Your task to perform on an android device:  lost my old  hammer , so I want to purchase a new one  from the Top- Most Hardware   app I want to look for new one that carry this  Wokin Hammer Drill 650W/ 750 W  and view the products.
Image 0: 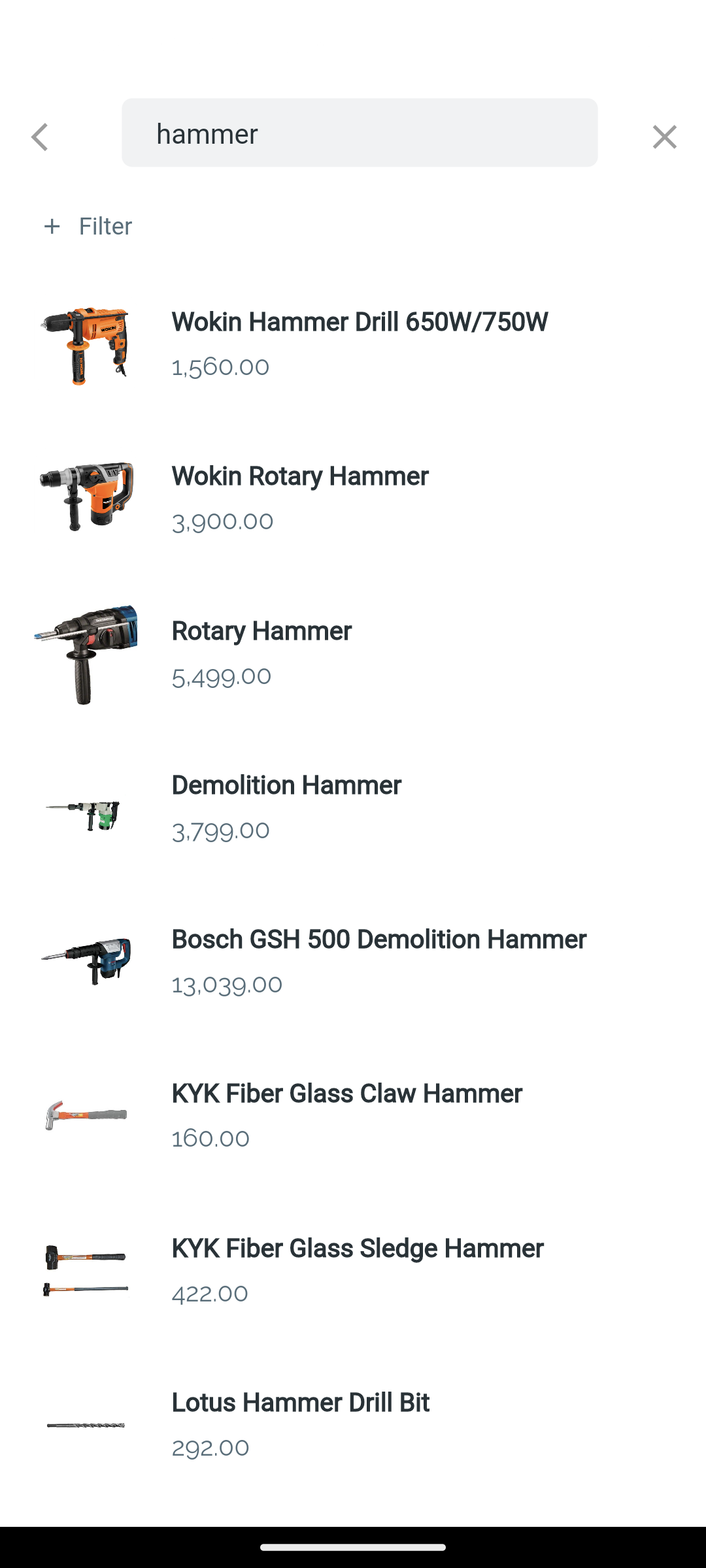
Click on the Wokin Hammer Drill 650W/750W
Step 0: click (353, 344)
Image 2: 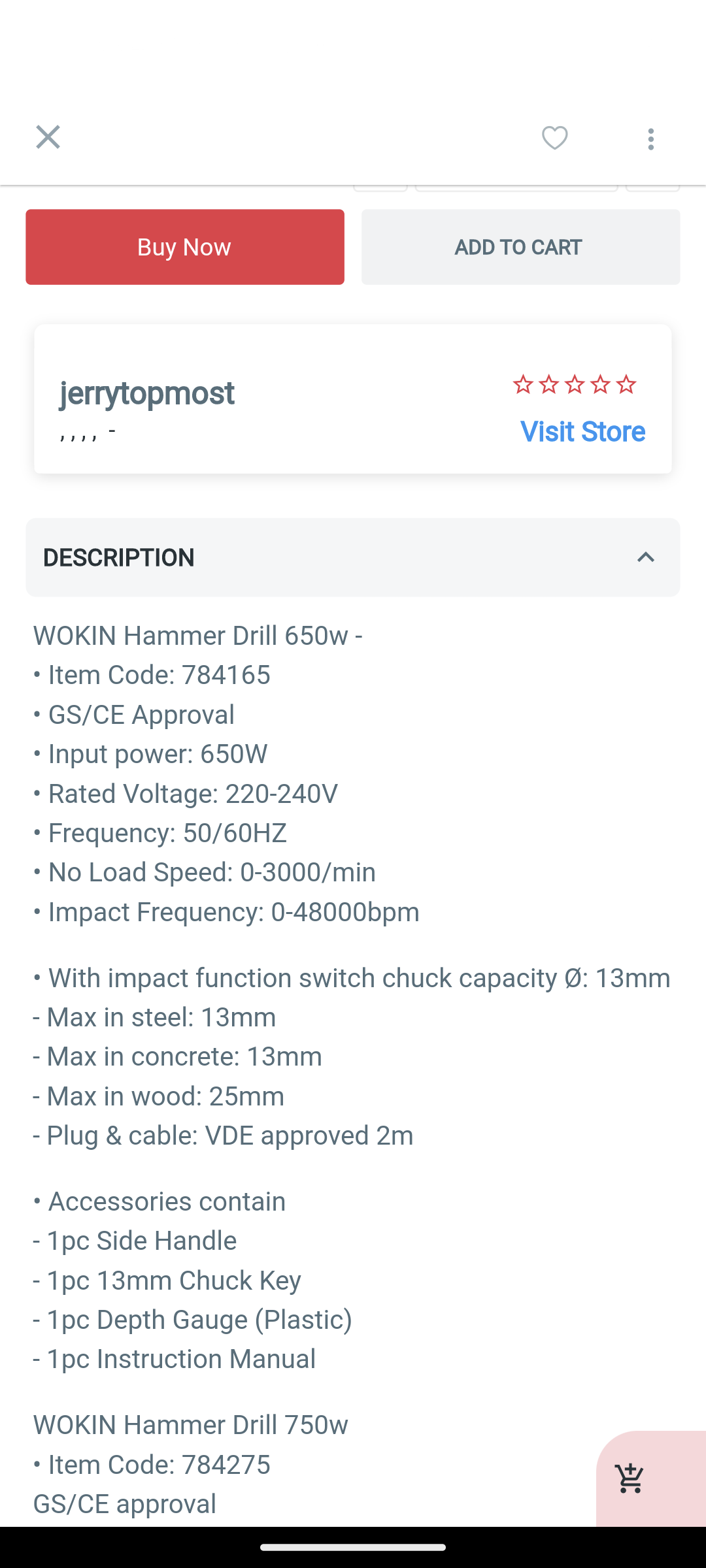
Swipe up to view the products 
Step 2: scroll down
Image 3: 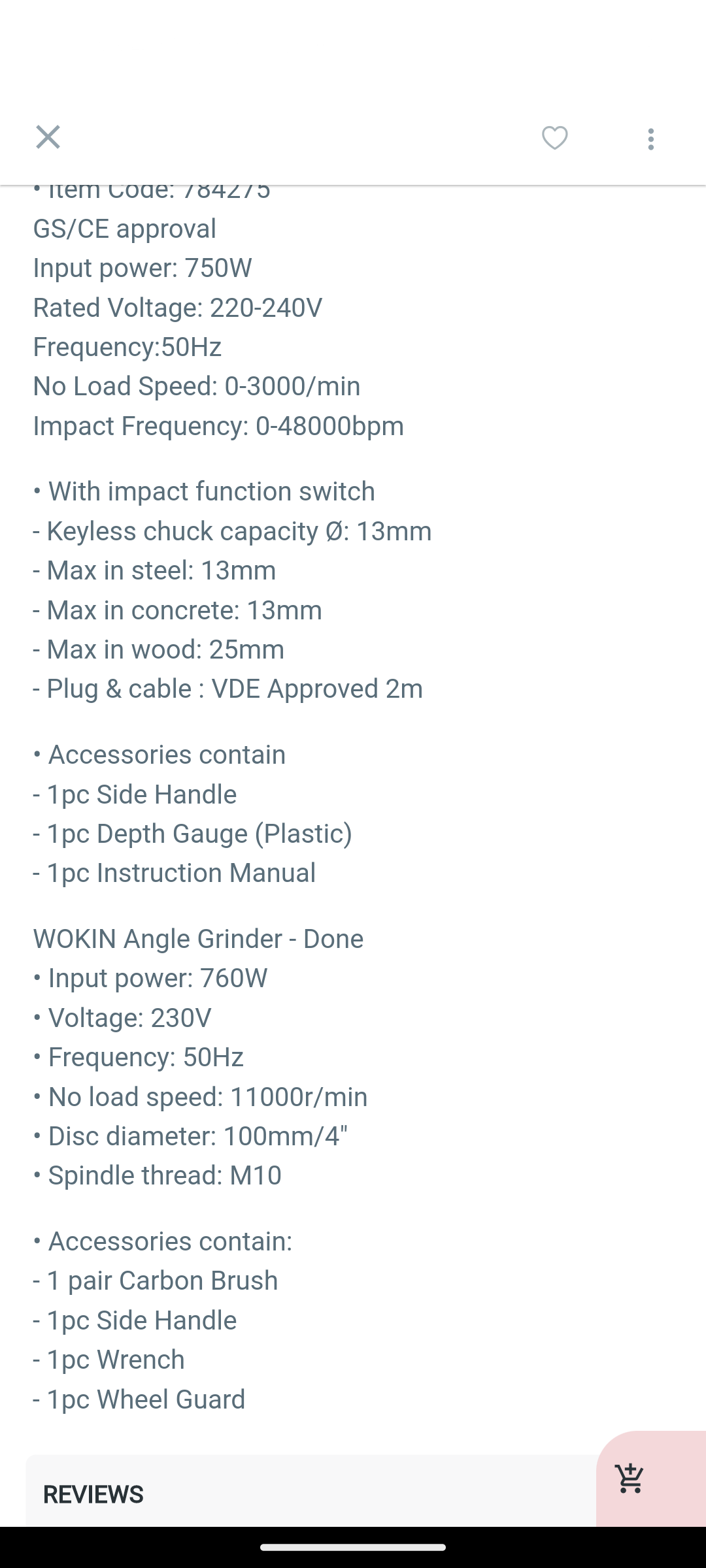
Swipe up to view the products 
Step 3: scroll down